Your task to perform on an android device: I want to view the specifications of i-Table top basin  in the   Tileswale app. 
Image 0: 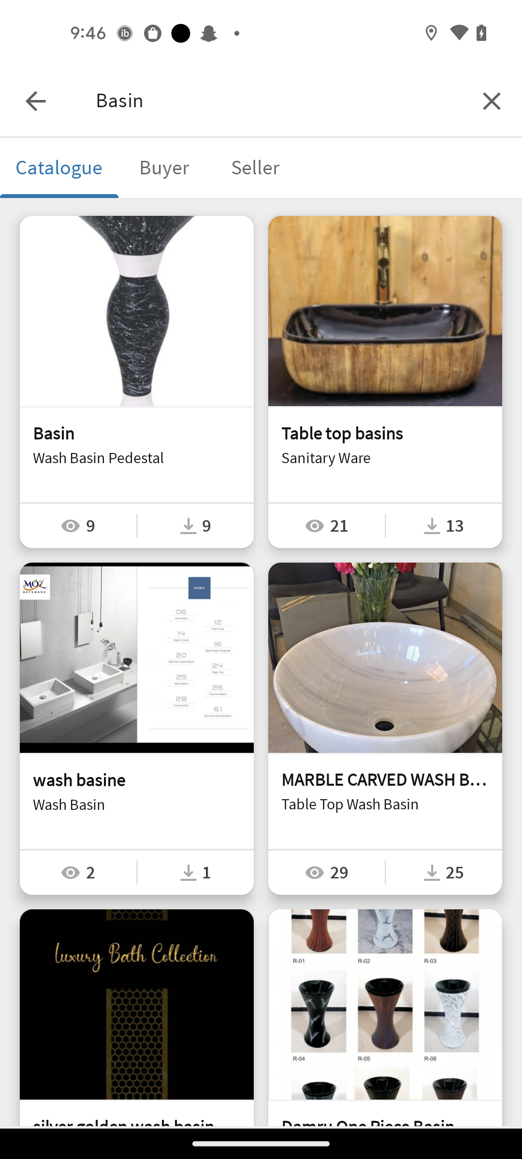
Click on the Table top basin
Step 0: click (385, 311)